Your task to perform on an android device: In the RAR app , compress the DCIM file with unchanged settings and protect it with a password Cerebra@123 .
Image 0: 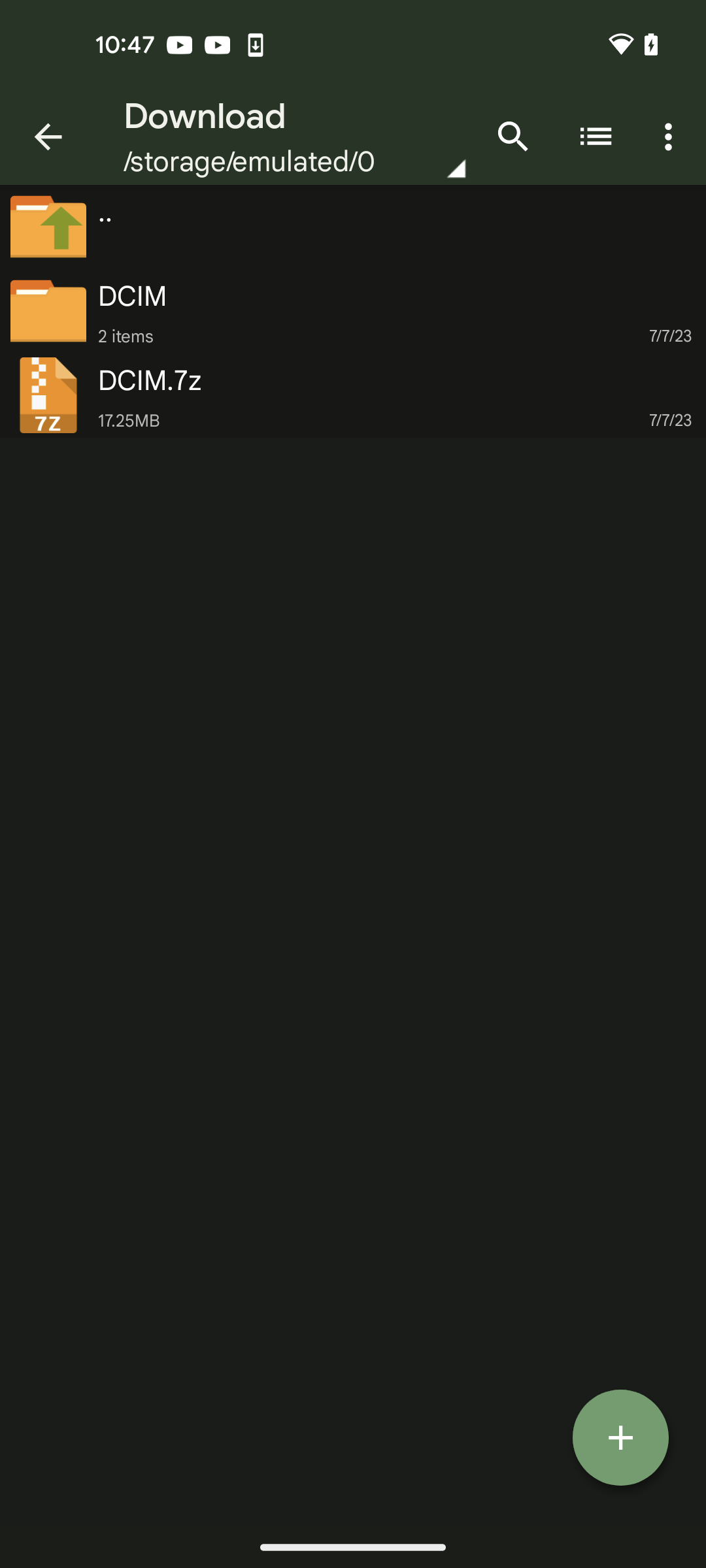
Open the RAR app
Step 0: open app "RAR"
Image 1: 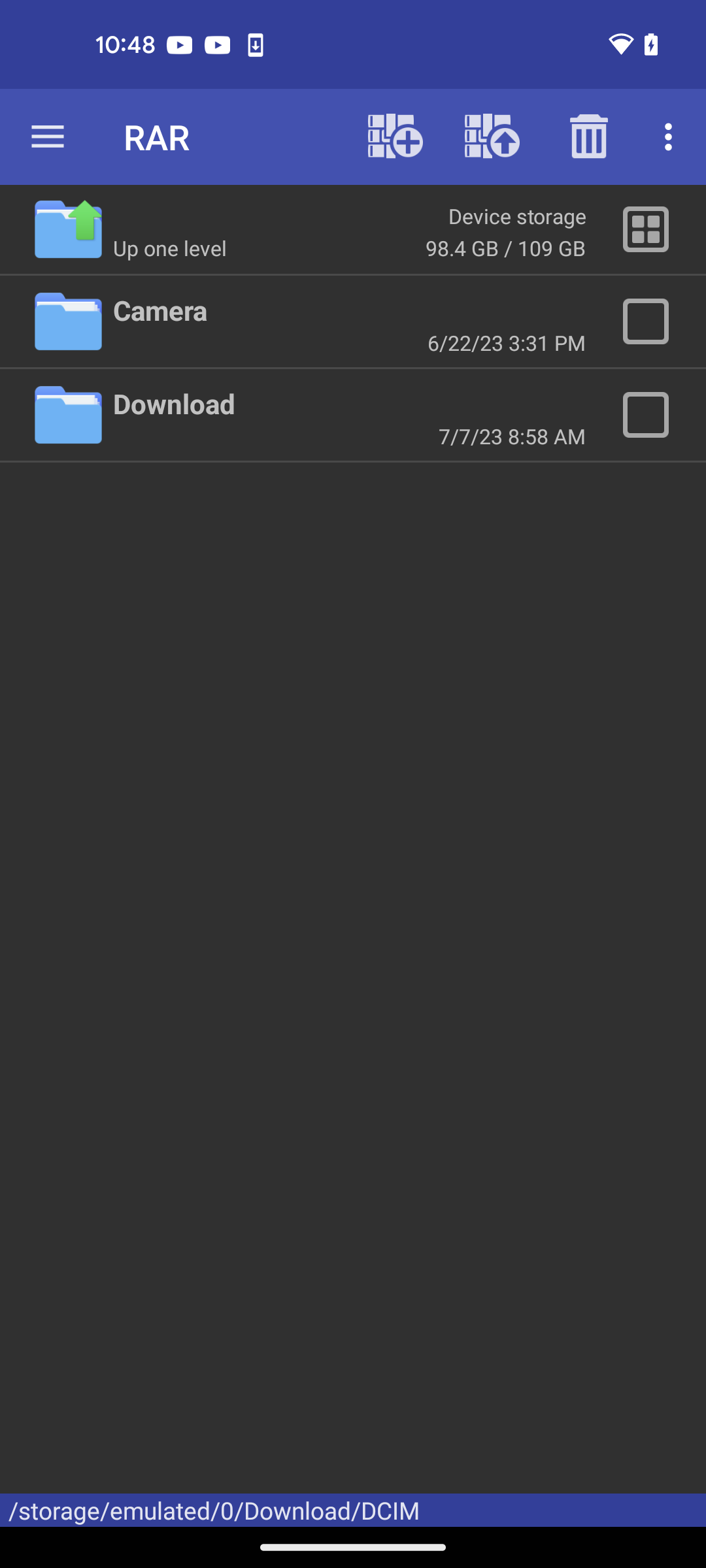
Get back to the previous page of the RAR app
Step 1: press back button
Image 3: 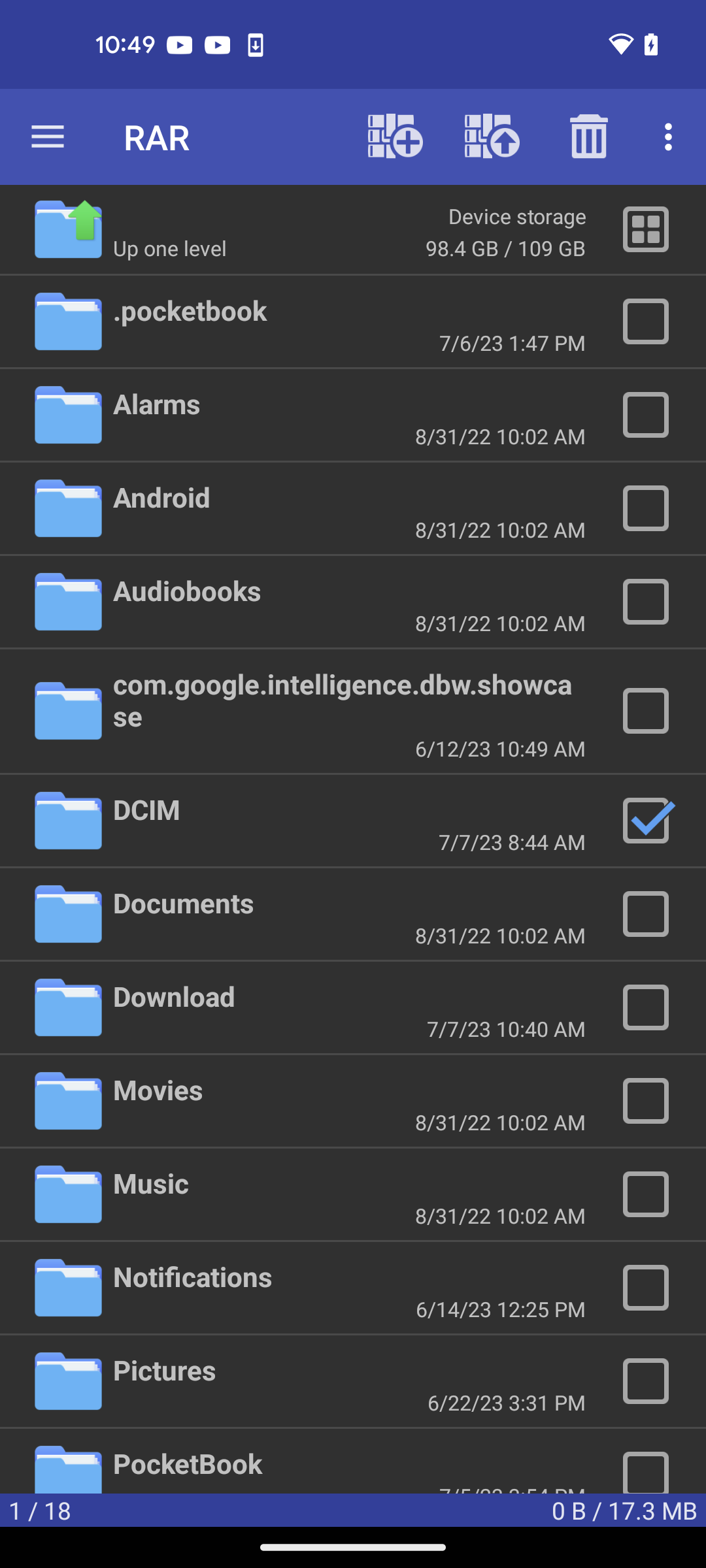
Click on the compress icon
Step 3: click (395, 137)
Image 4: 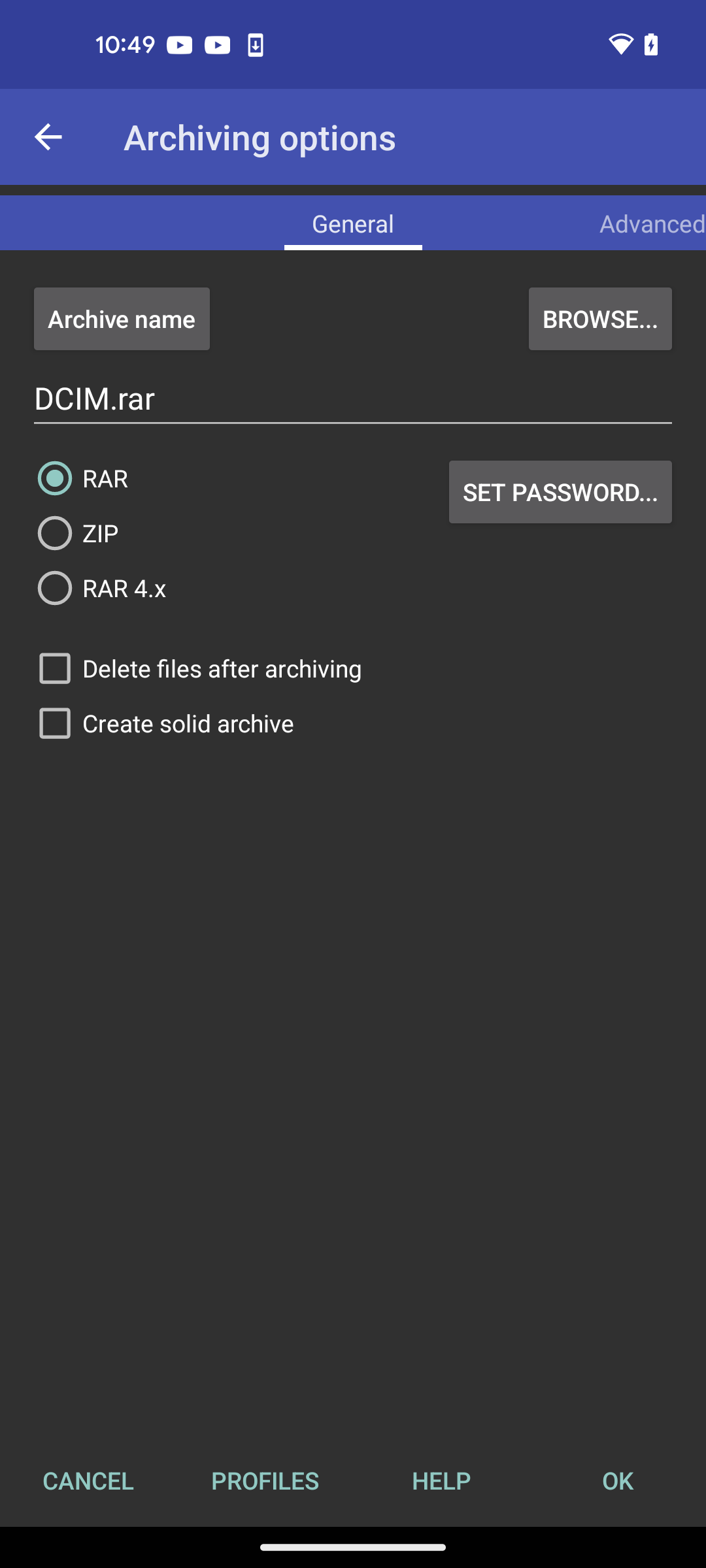
Click on the SET PASSWORD... button
Step 4: click (560, 491)
Image 5: 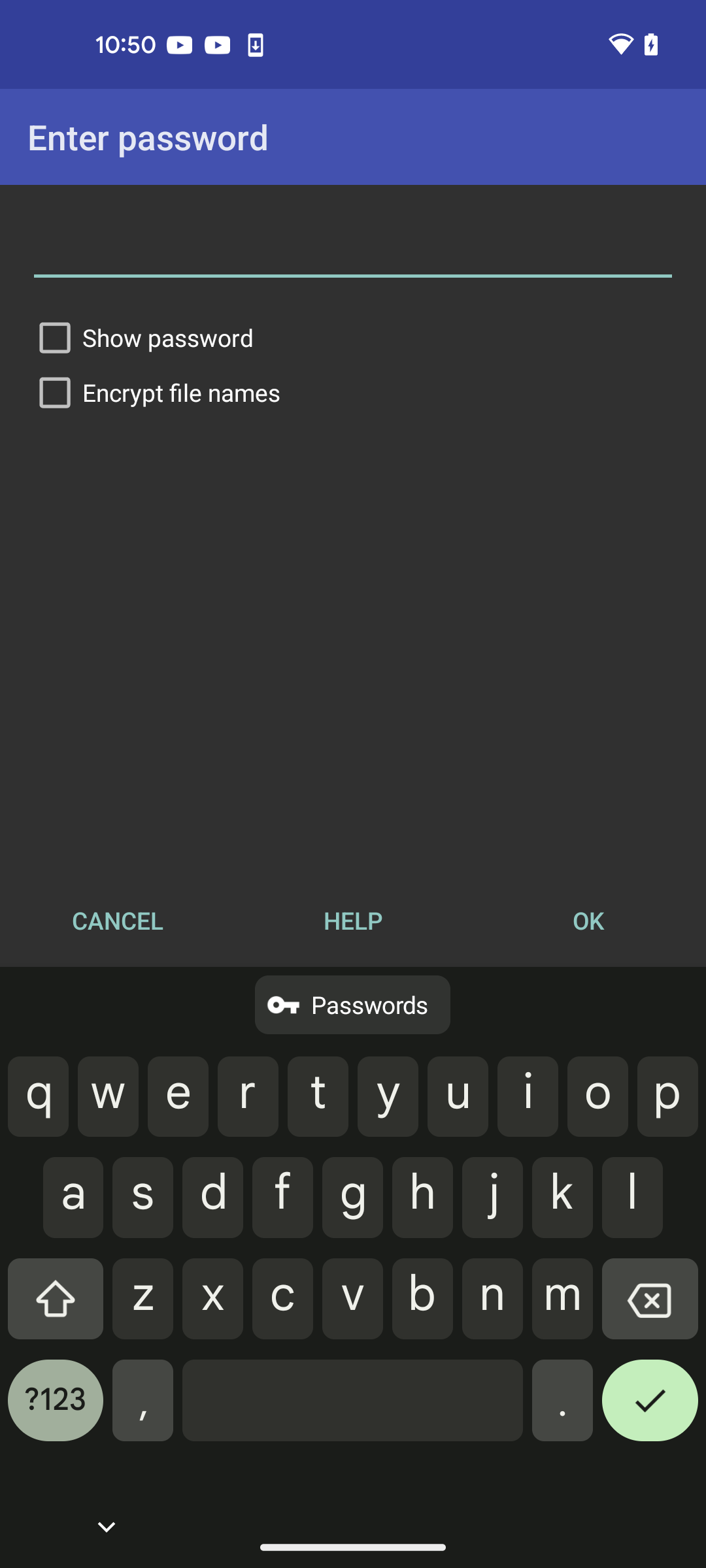
Add the password as Cerebra@123
Step 5: type "Cerebra@123"
Image 6: 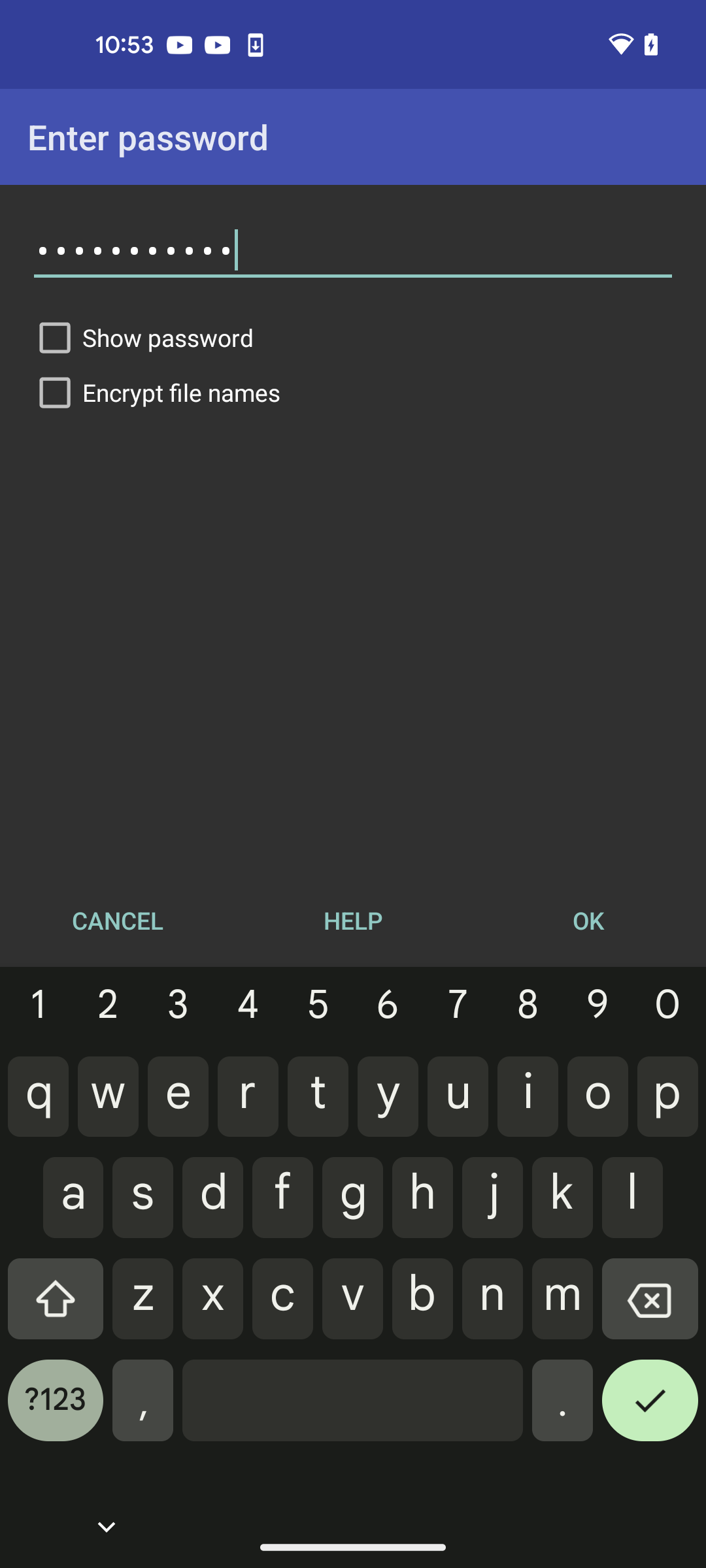
Click on the OK button above the keyboard
Step 6: click (588, 921)
Image 7: 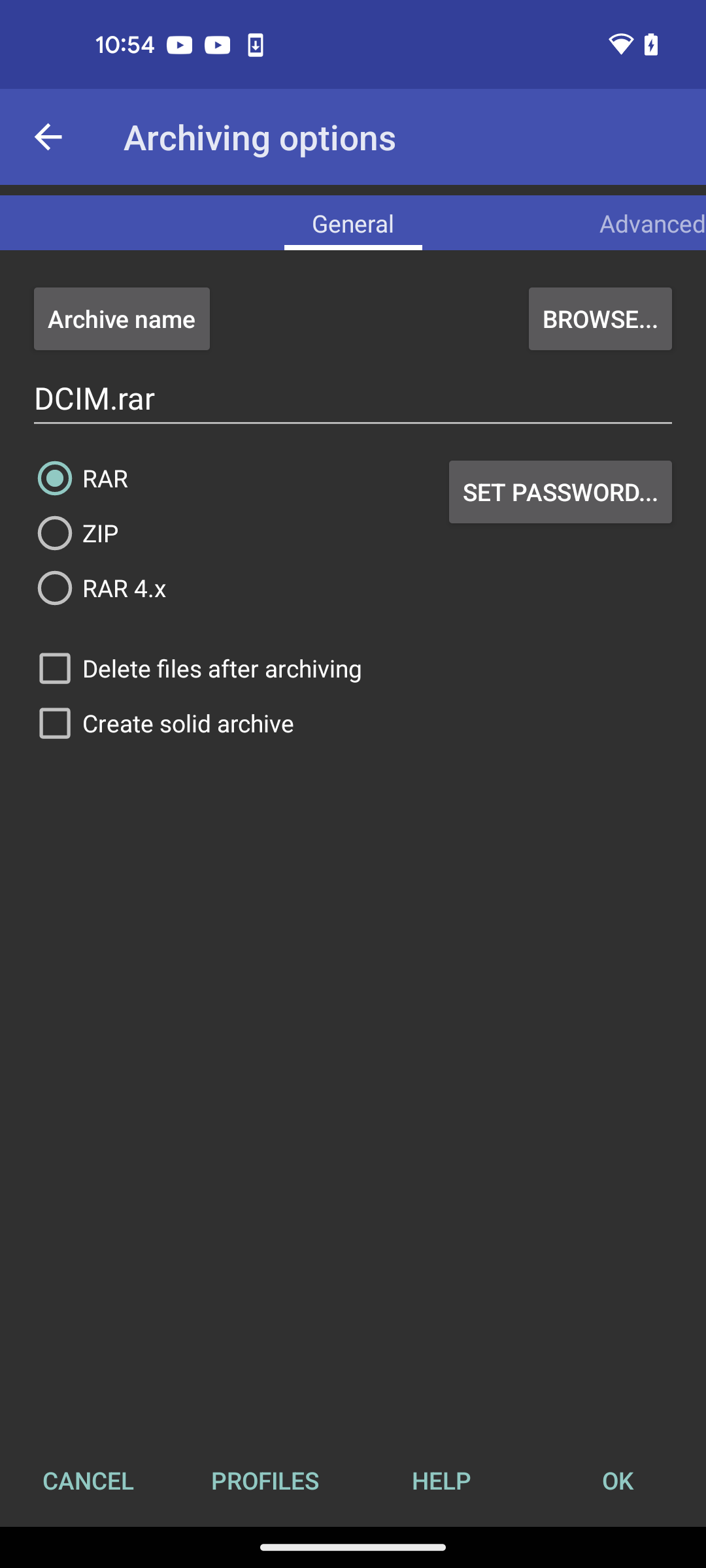
Click on the OK button at the bottom right corner
Step 7: click (618, 1480)
Image 8: 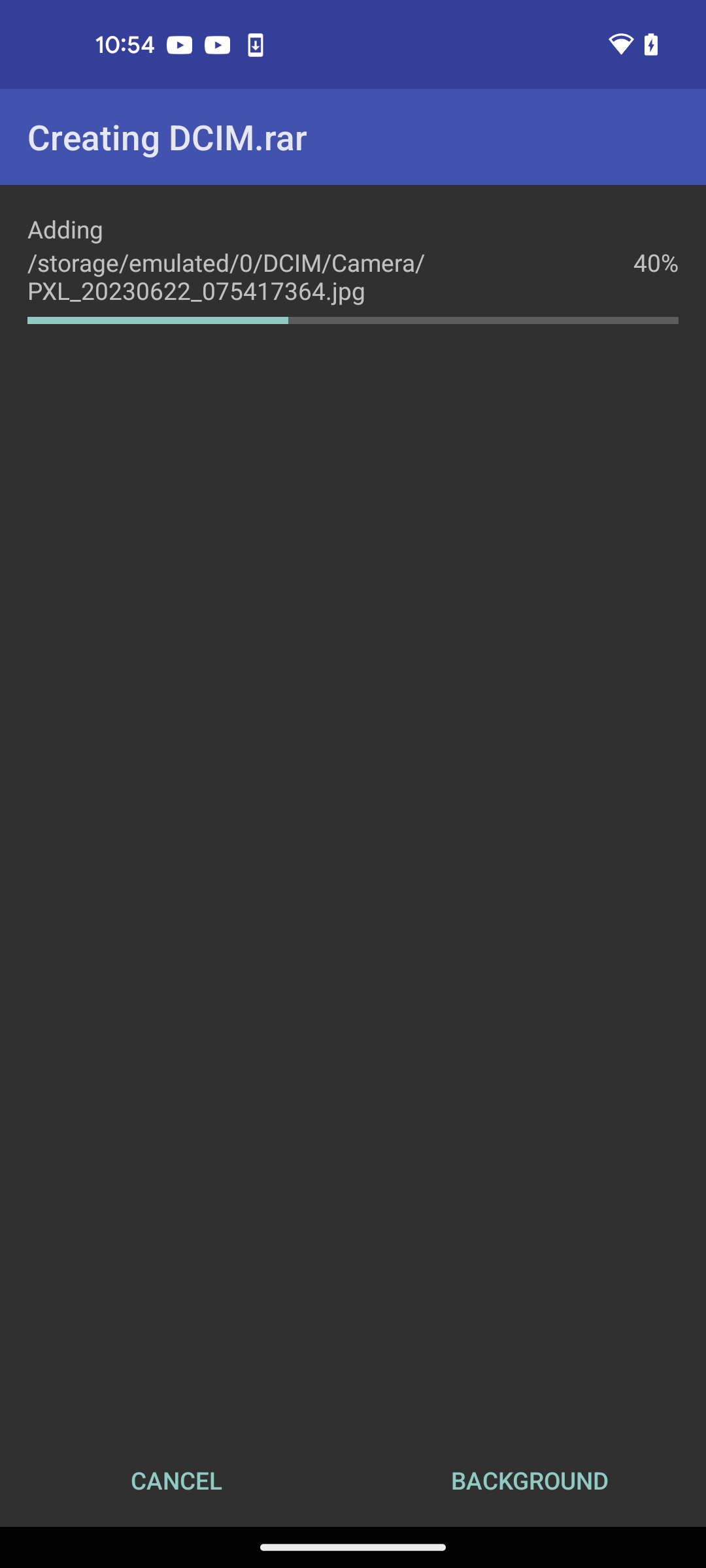
Click on the OK button at the bottom right corner
Step 8: wait